Your task to perform on an android device:  I use the Decathlon app to search for sports shoes since I want to buy shoes for myself because I'm practicing for a fish-bee.
Image 0: 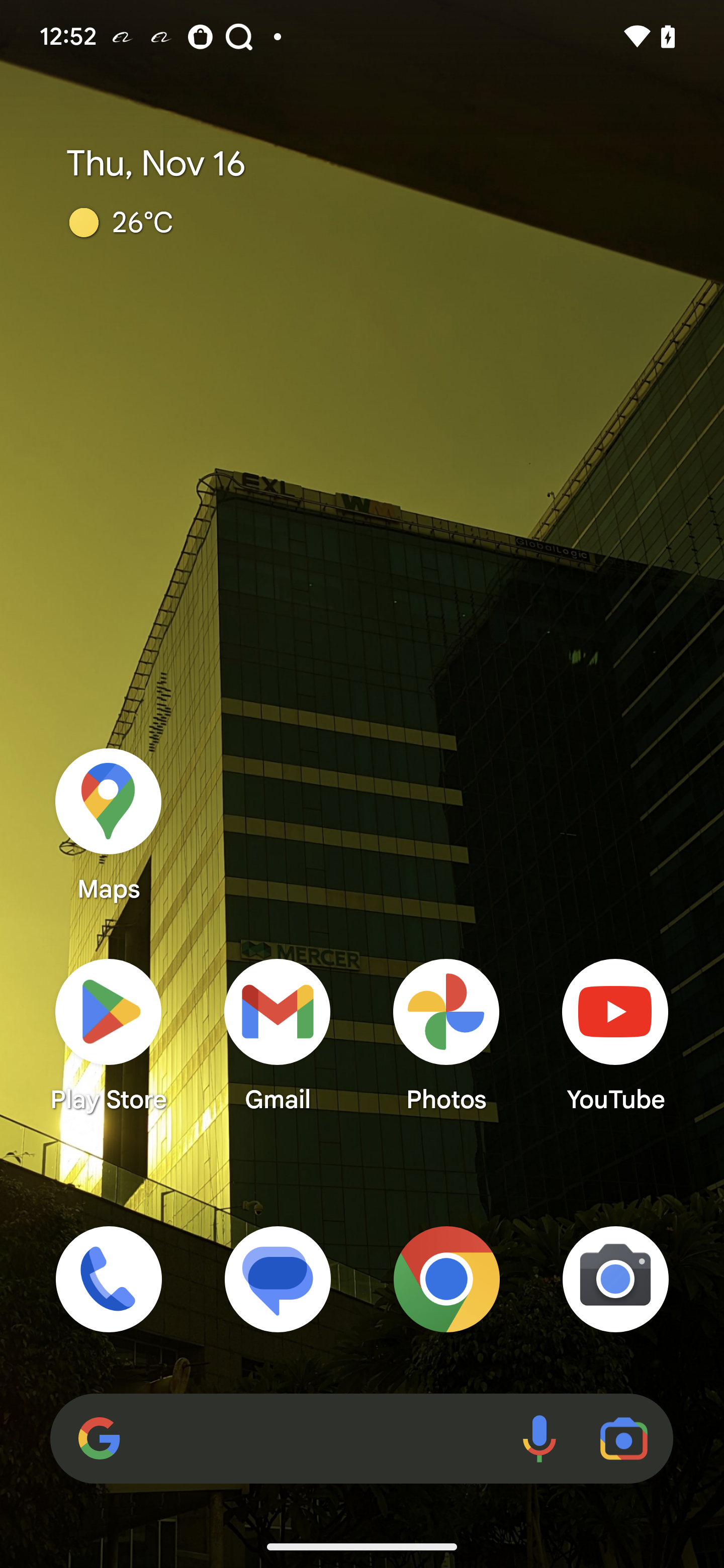
Open Decathlon app
Step 0: open app "Decathlon"
Image 1: 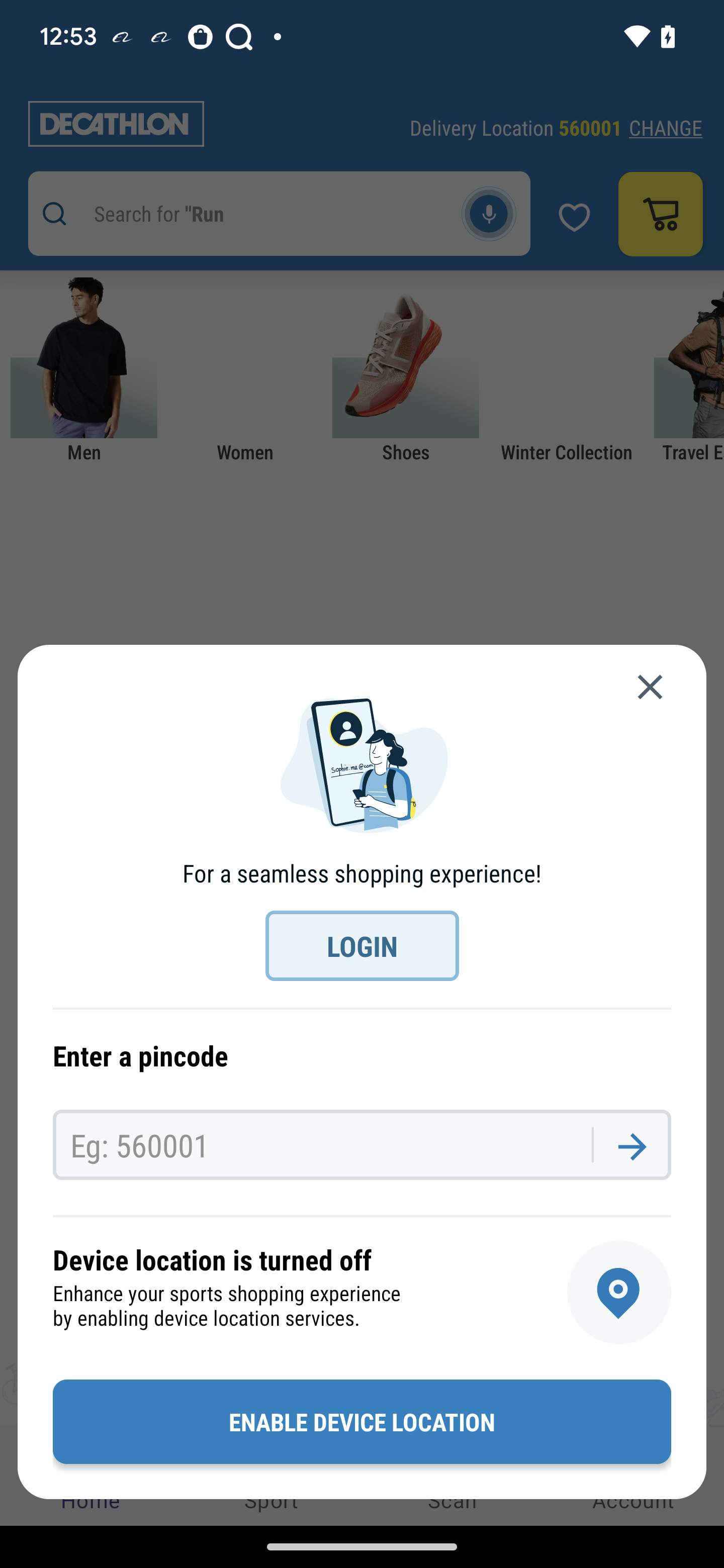
Open Decathlon app
Step 1: wait
Image 2: 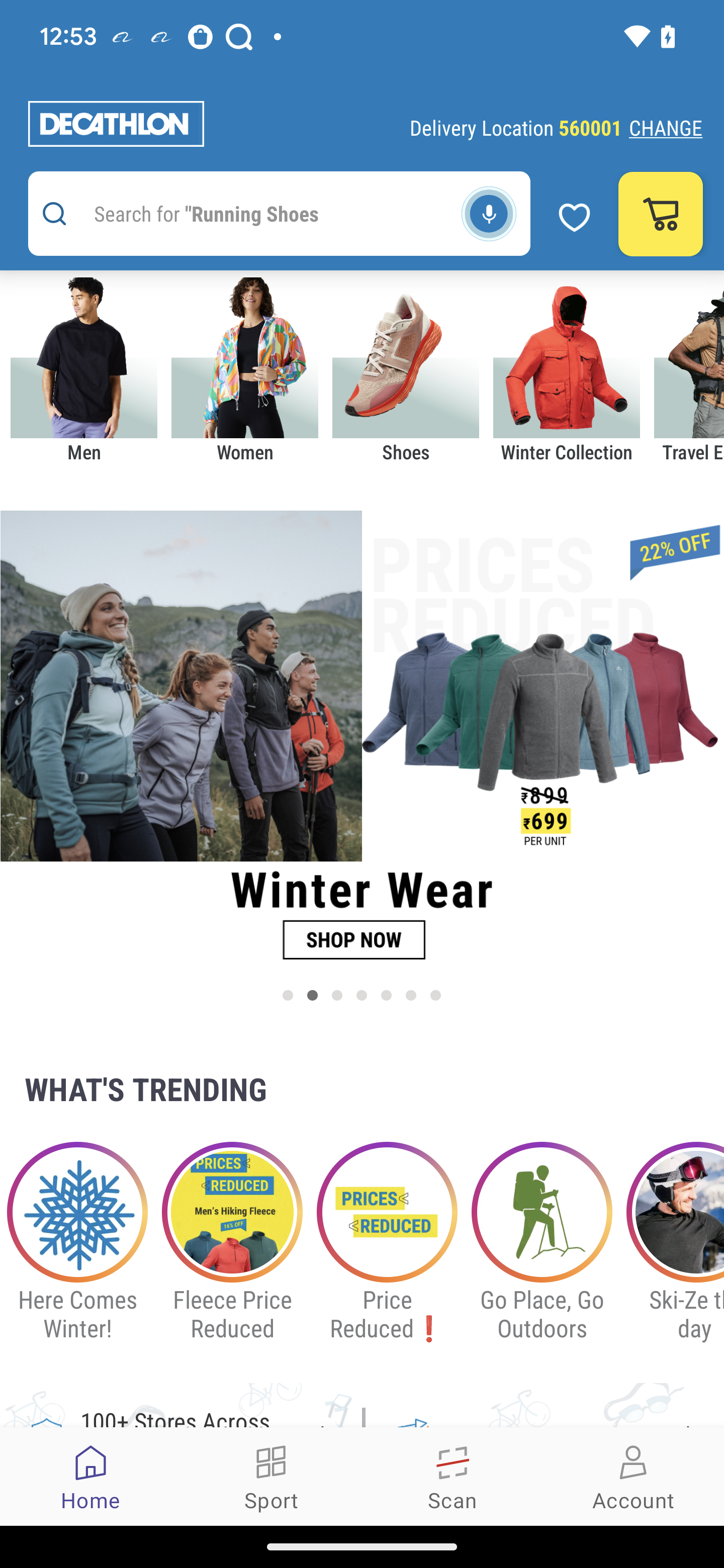
Click on the search bar
Step 2: click (251, 213)
Image 3: 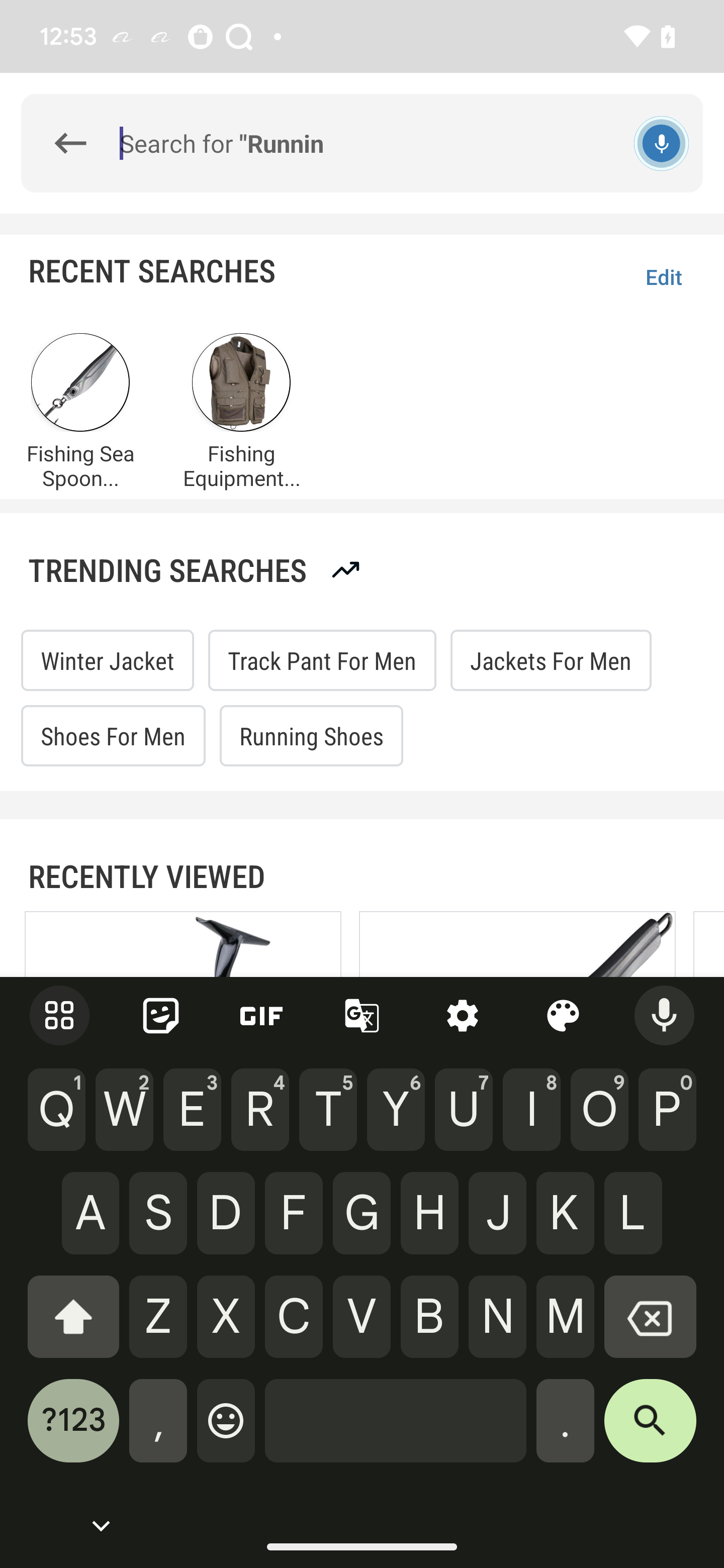
Type Sports shoes for men in the search bar
Step 3: type "Sports shoes for men"
Image 4: 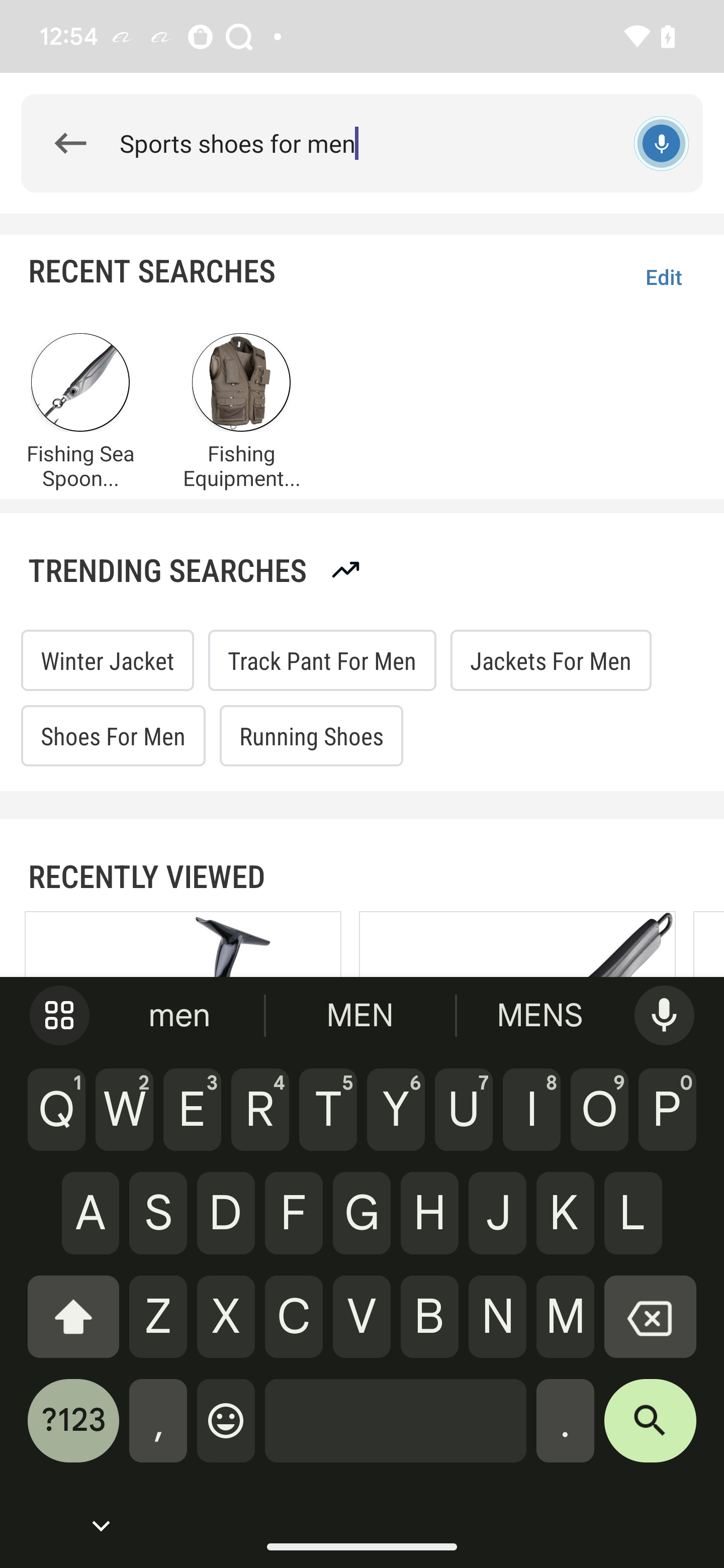
Click on the search icon at the right bottom corner of the keyboard
Step 4: click (650, 1431)